Your task to perform on an android device: In the Tripadvisor app, I want to Find Swim with Dolphins Activity in Honolulu, Hawaii, 
Image 0: 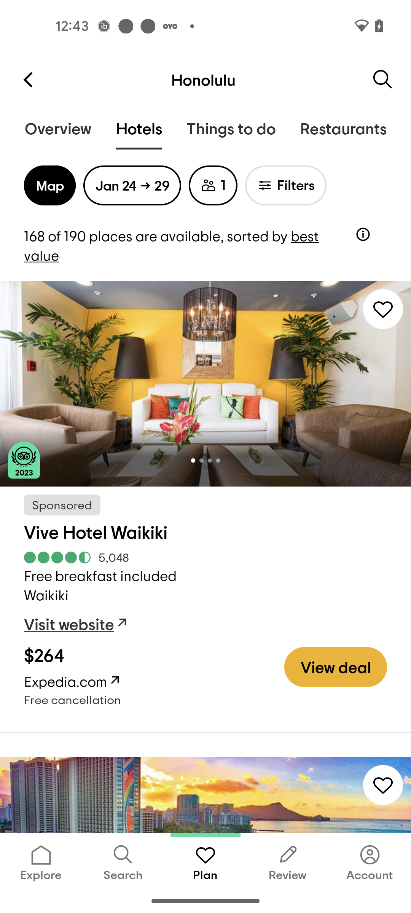
Go to the Things to do section
Step 0: click (231, 128)
Image 1: 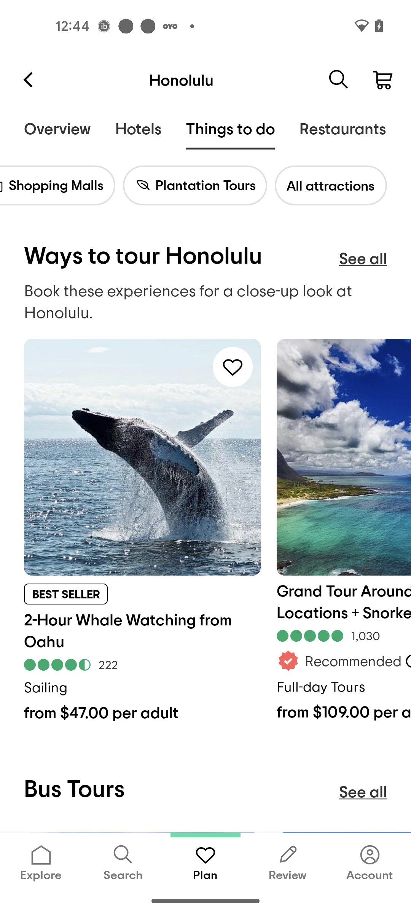
Swipe up to view the Water sports
Step 1: scroll down
Image 2: 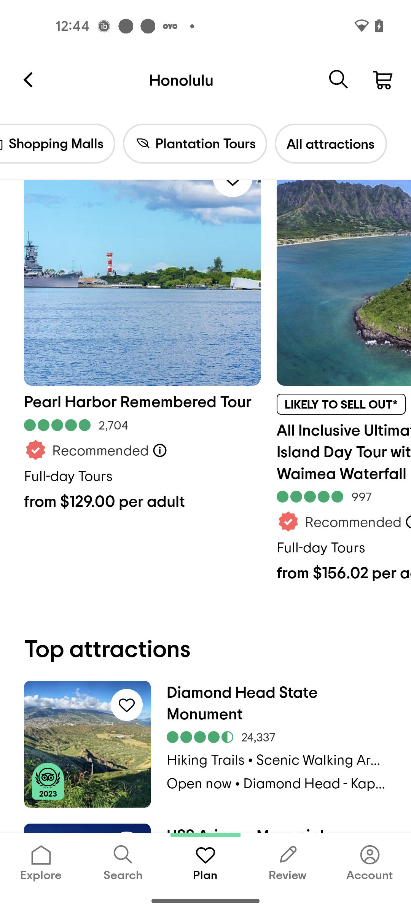
Swipe up to view the Water sports
Step 2: scroll down
Image 4: 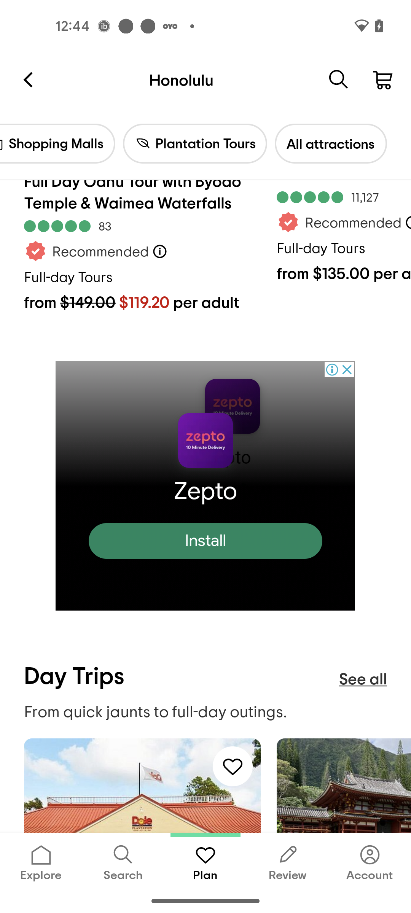
Swipe up to view the Water sports
Step 4: scroll down
Image 5: 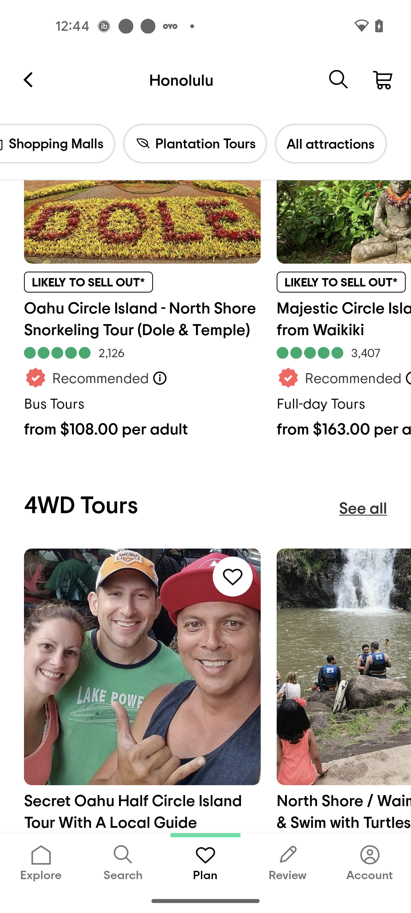
Swipe up to view the Water sports
Step 5: scroll down
Image 6: 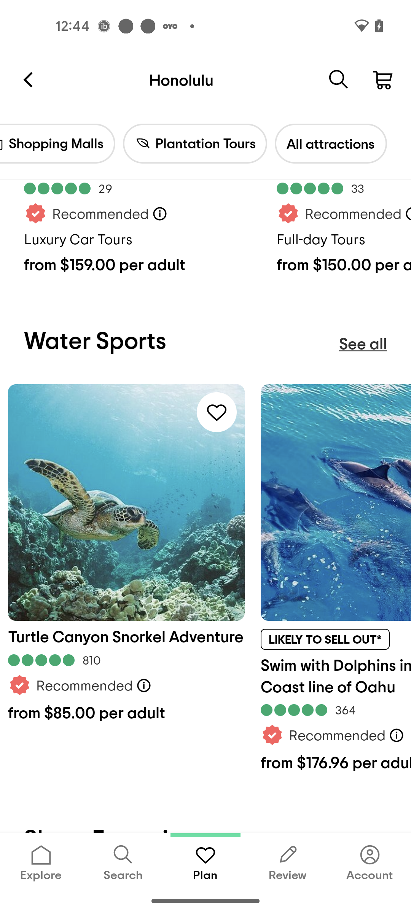
Click on the See all option
Step 6: click (363, 345)
Image 7: 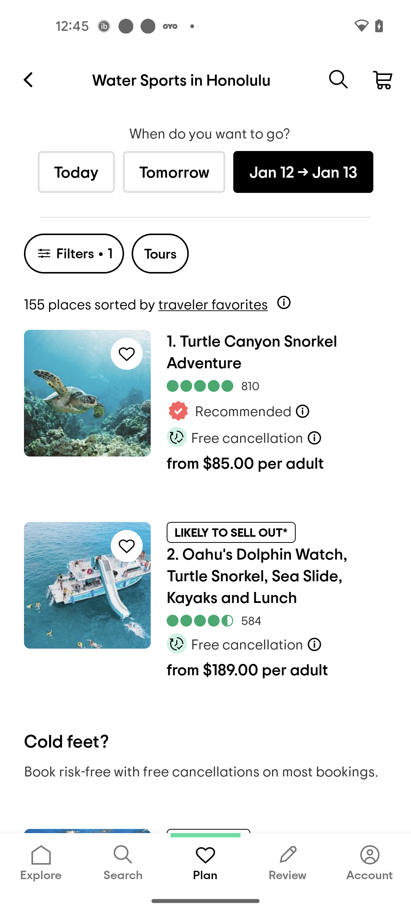
Swipe up to view the Swim with Dolphins Activity
Step 7: scroll down
Image 8: 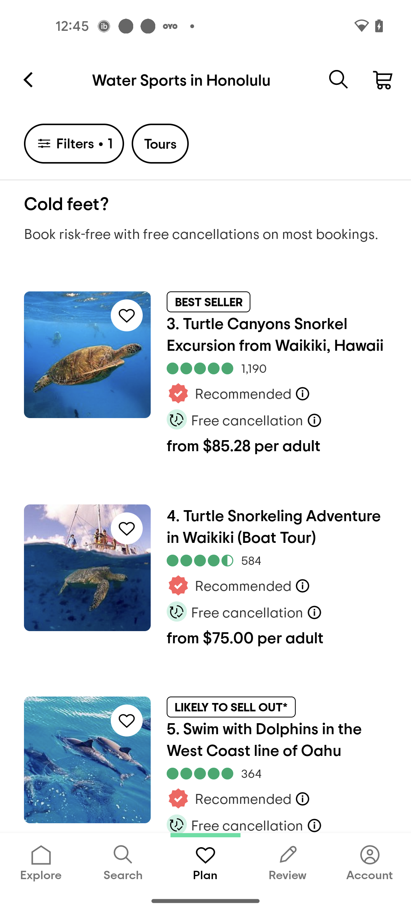
Click on the Swim with Dolphins option
Step 8: click (277, 739)
Image 9: 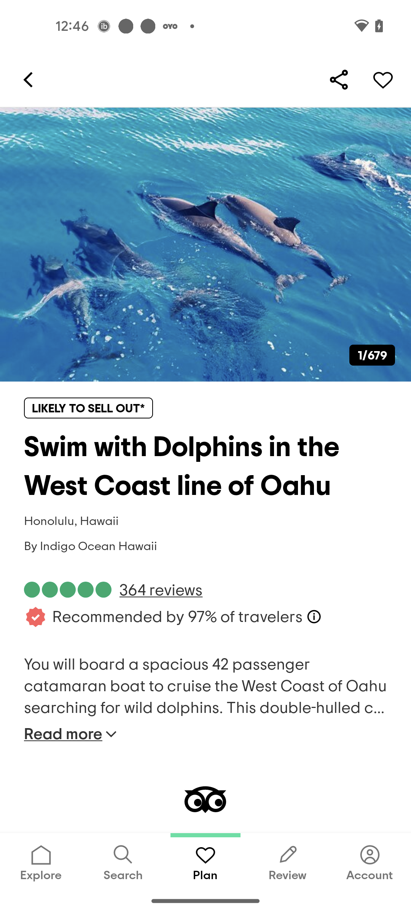
Swipe up
Step 9: scroll down